Your task to perform on an android device: Look for jackhammers with Drillpro brand filters  in the Banggod app.
Image 0: 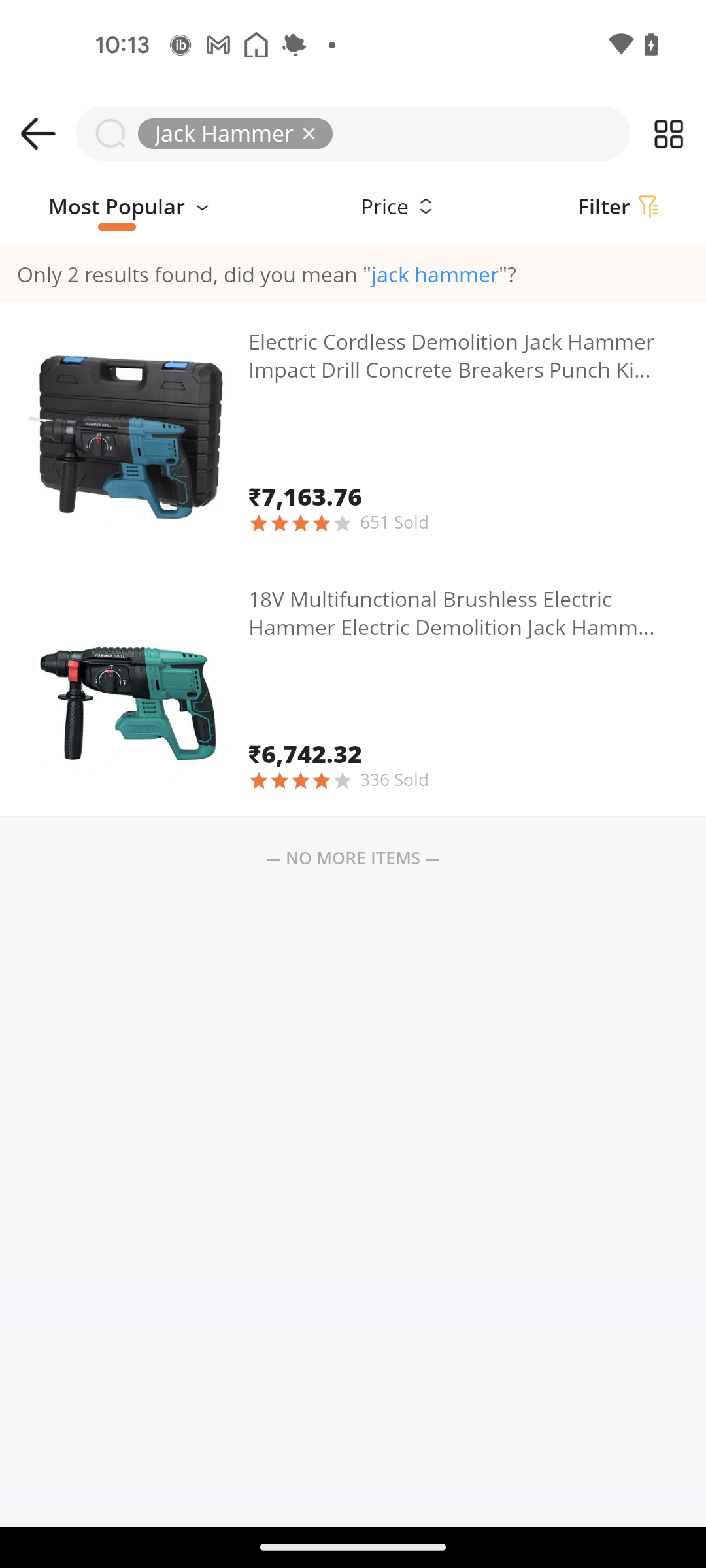
Click on the filter button at the top of the screen
Step 0: click (604, 206)
Image 1: 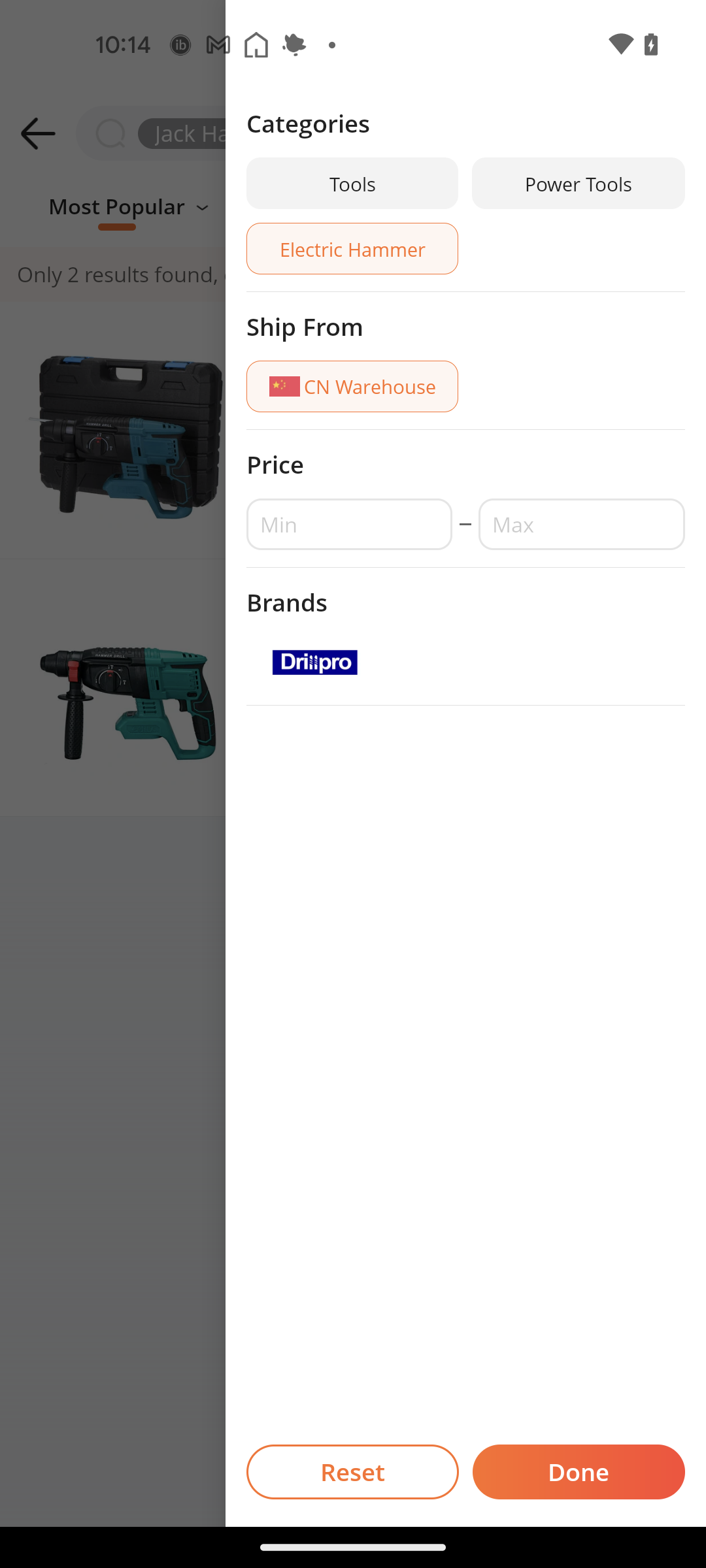
Click on the Drillpro Brand filter
Step 1: click (291, 659)
Image 2: 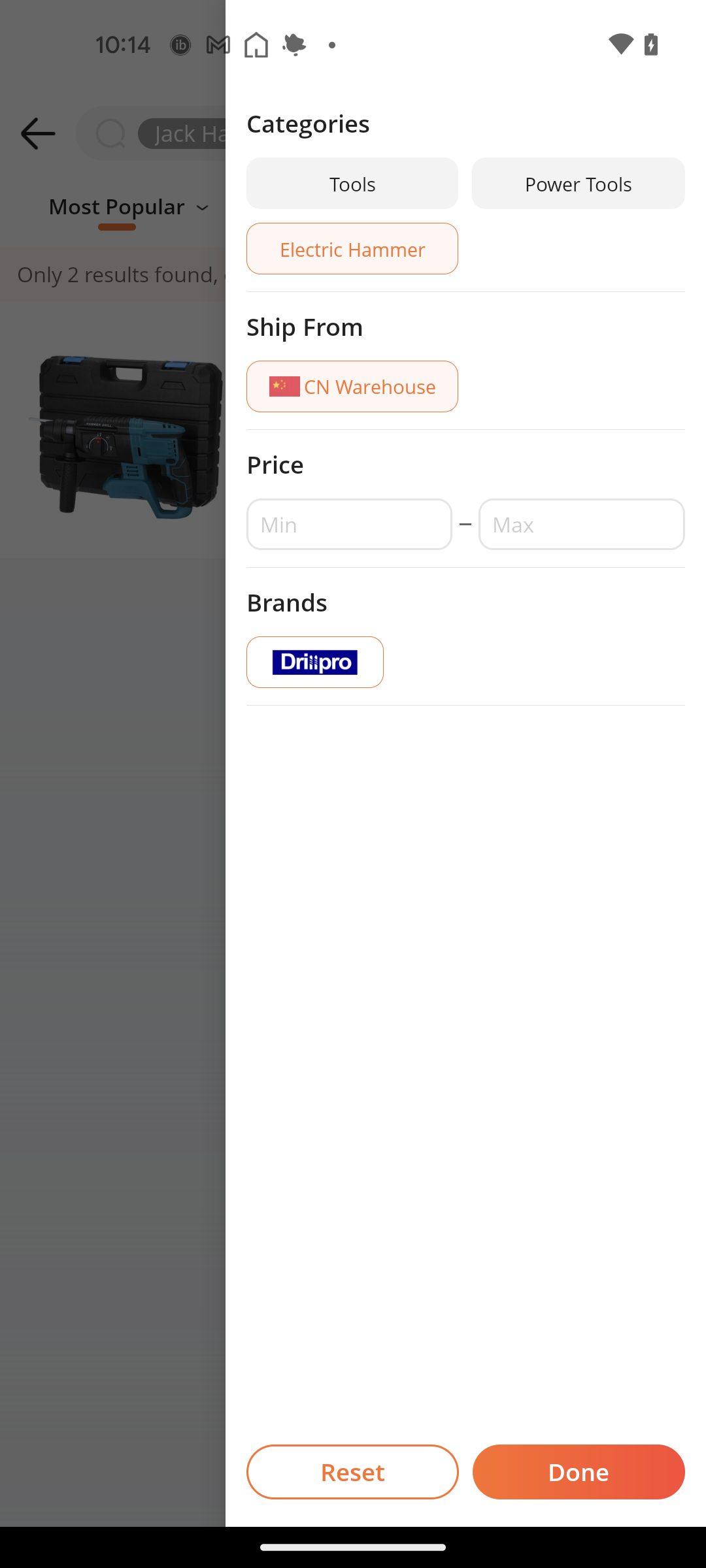
Click on the Done button at the bottom right corner of the screen
Step 2: click (579, 1471)